Your task to perform on an android device: Carlos asks for my opinion since he wants to try classic potato salad. Utilising the Lunch Recipes app, send the classic potato salad to Carlos3345@gmail.com.
Image 0: 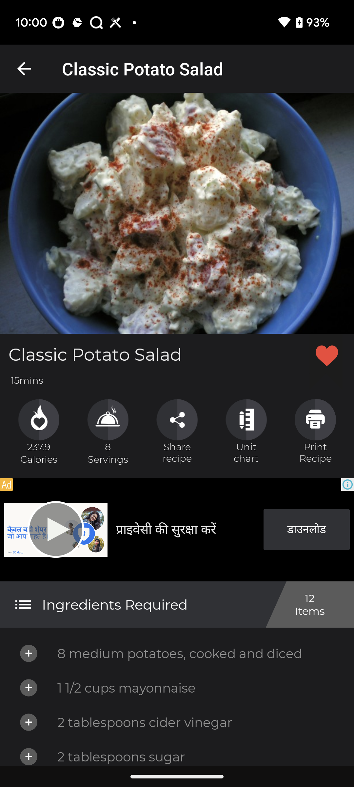
click on the share icon 
Step 0: click (177, 420)
Image 1: 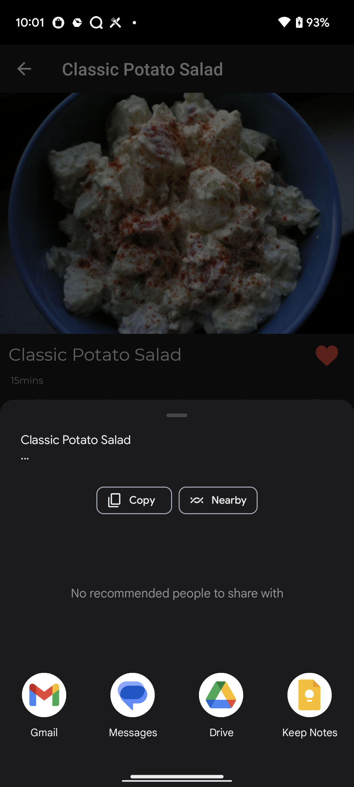
Click on Gmail
Step 1: click (38, 701)
Image 2: 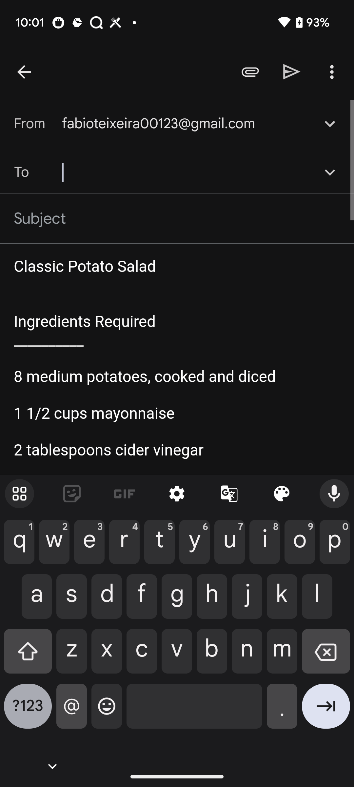
Add recipient to Carlos3345@gmail.com
Step 2: type "Carlos3345@gmail.com"
Image 3: 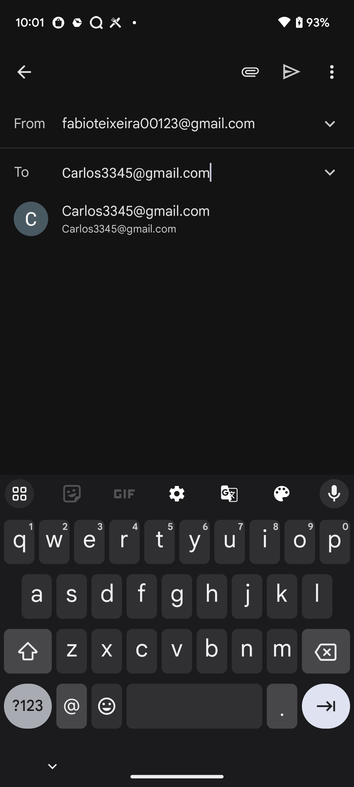
Click on the send button at the top right corner of the screen
Step 3: click (292, 71)
Image 4: 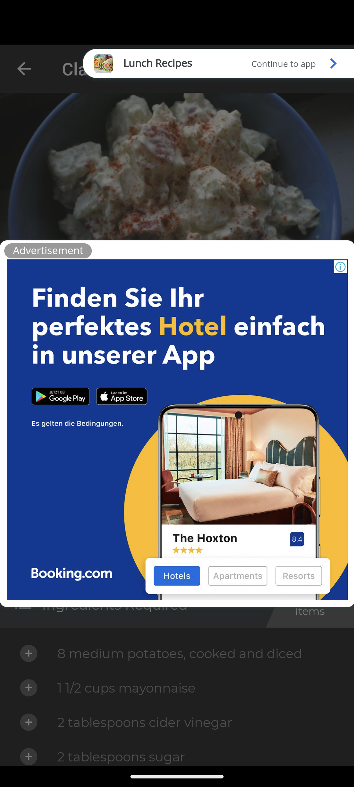
Click on the send button at the top right corner of the screen
Step 4: wait